Your task to perform on an android device: I am looking for a sofa in grey colour because I want to  add some furniture in my house in the  Flipkart app
Image 0: 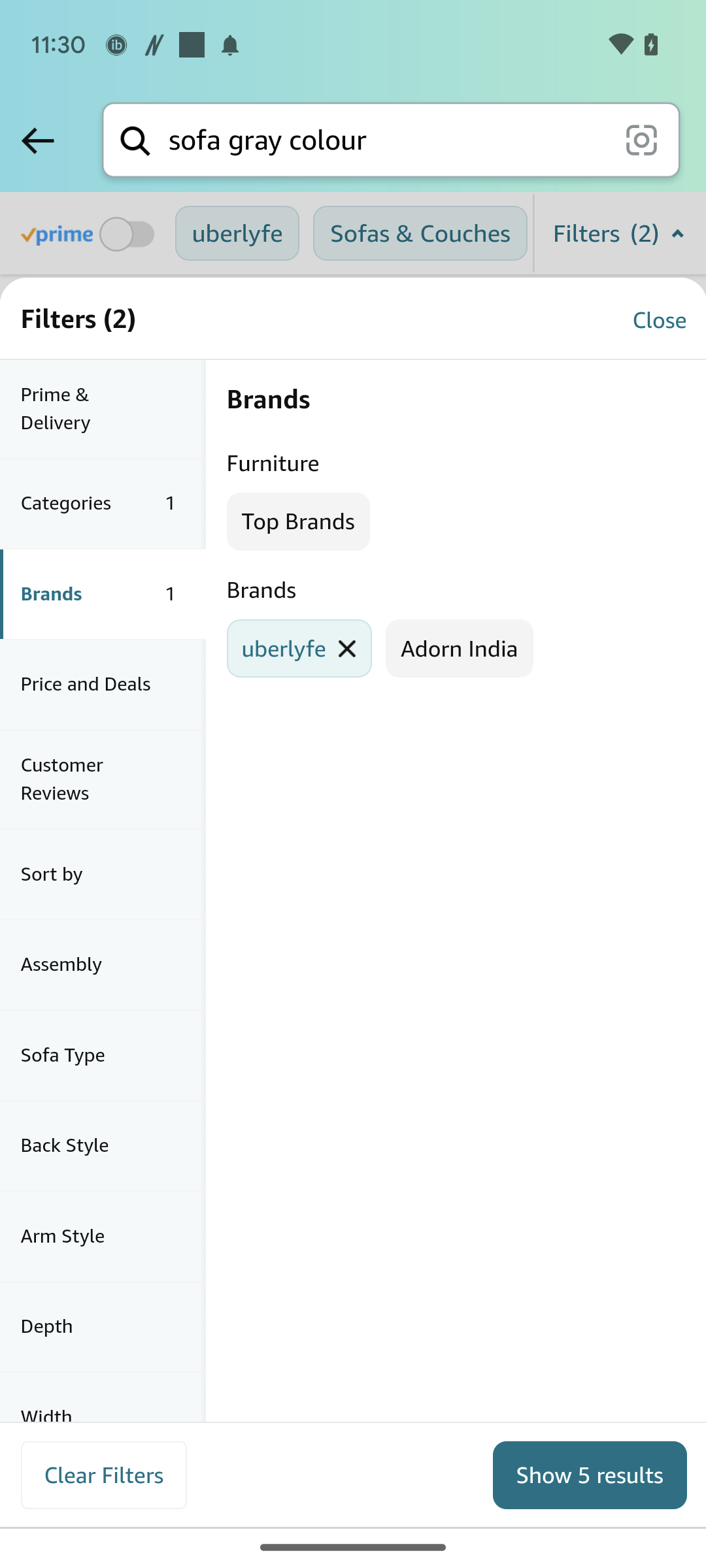
Open the Flipkart app
Step 0: open app "Flipkart"
Image 1: 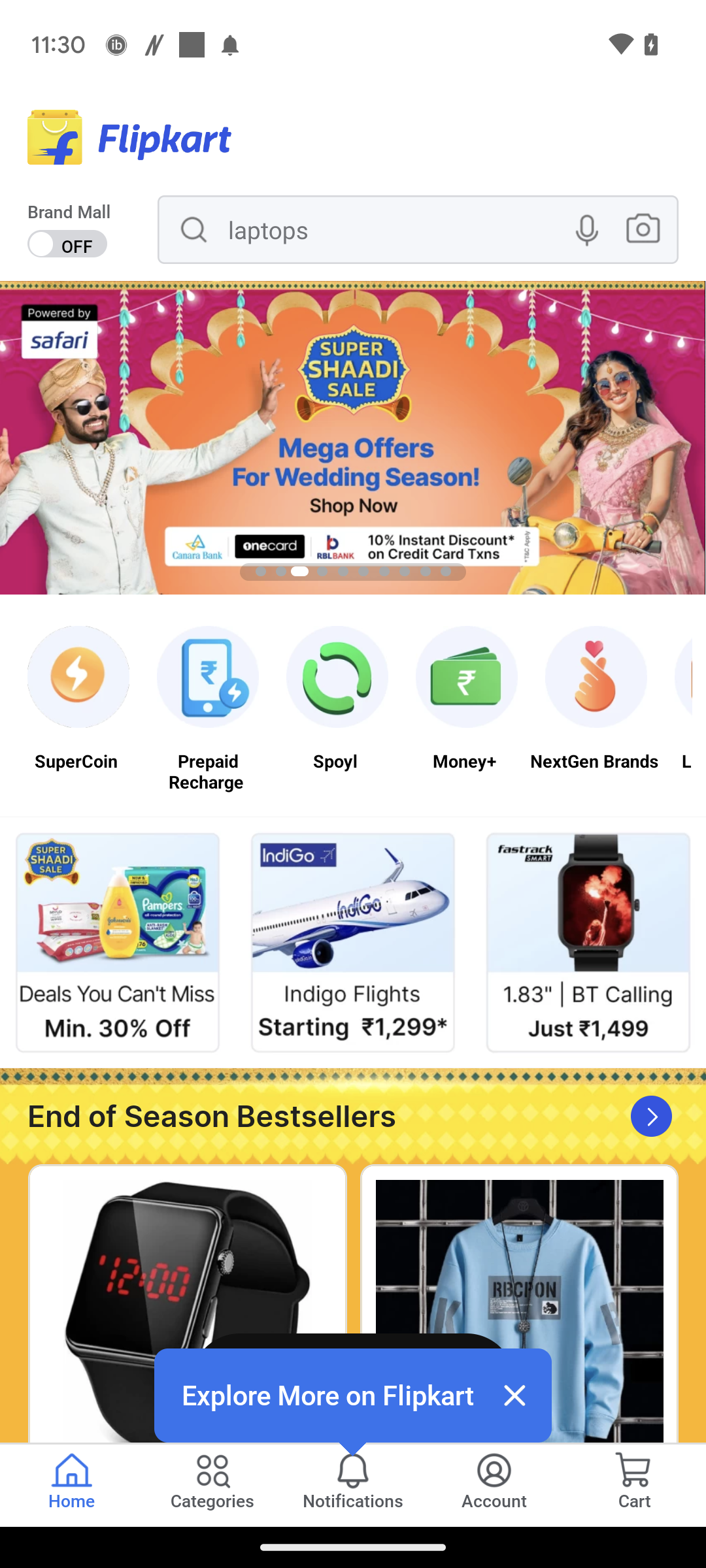
Click on the search icon
Step 1: click (373, 208)
Image 2: 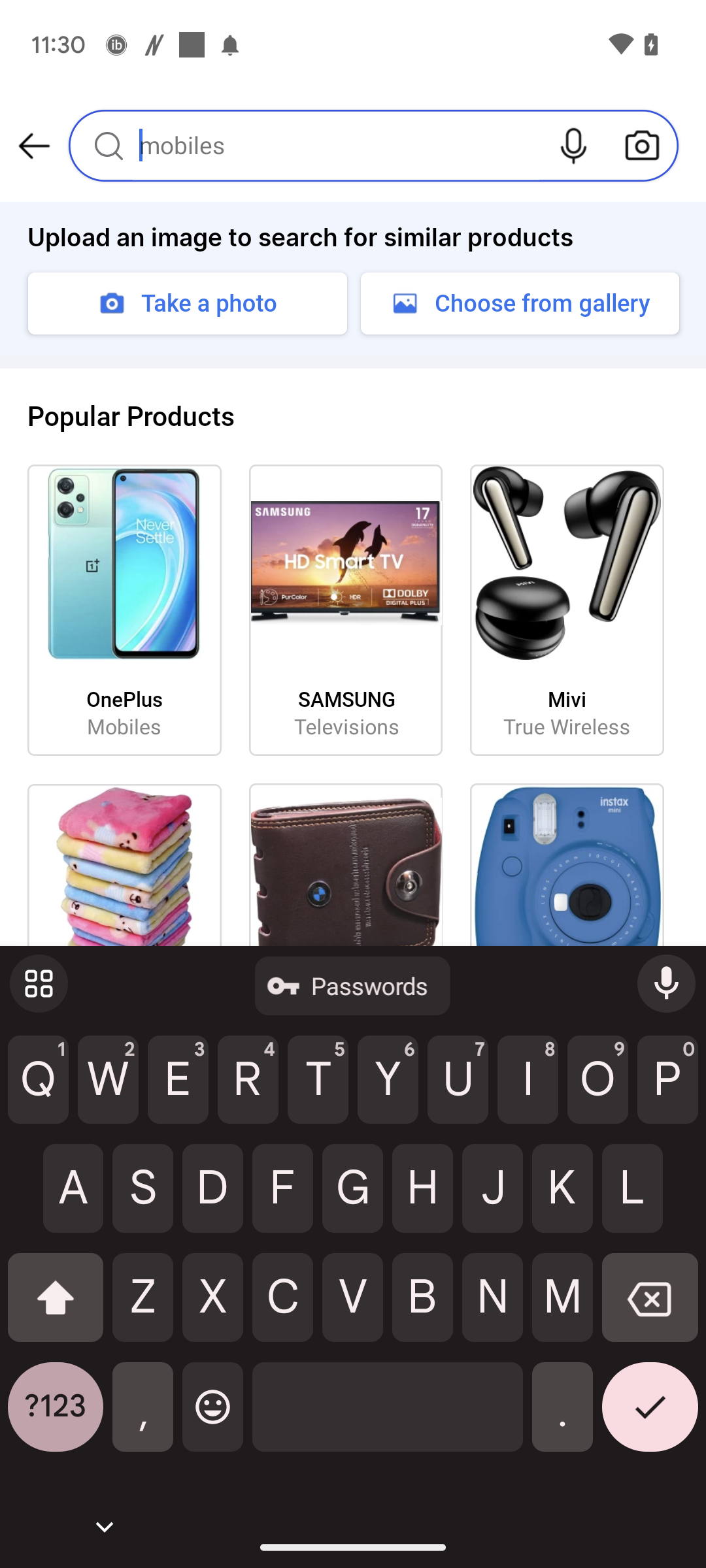
type  sofa in grey colour in search bar
Step 2: type " sofa in grey colour"
Image 3: 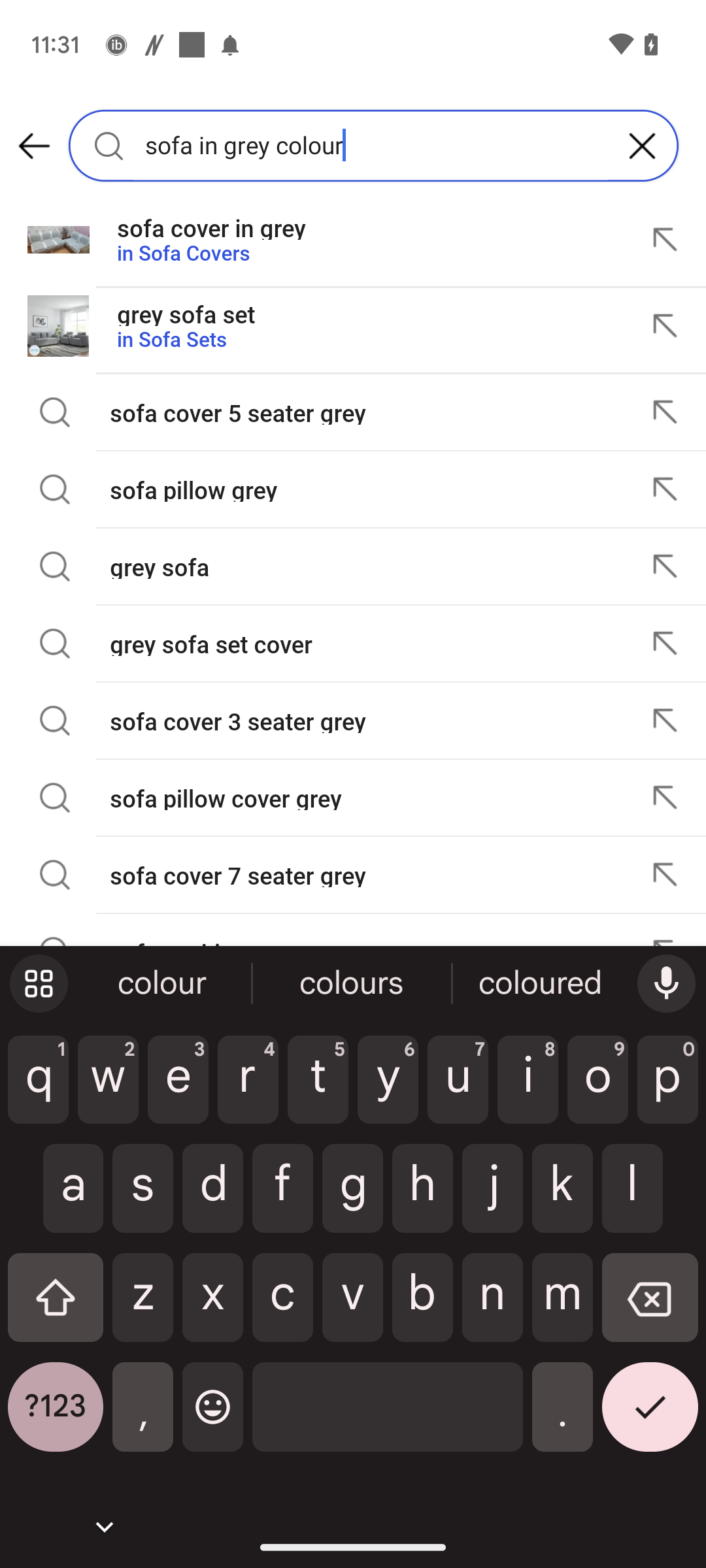
Click on the right tick key
Step 3: click (650, 1417)
Image 4: 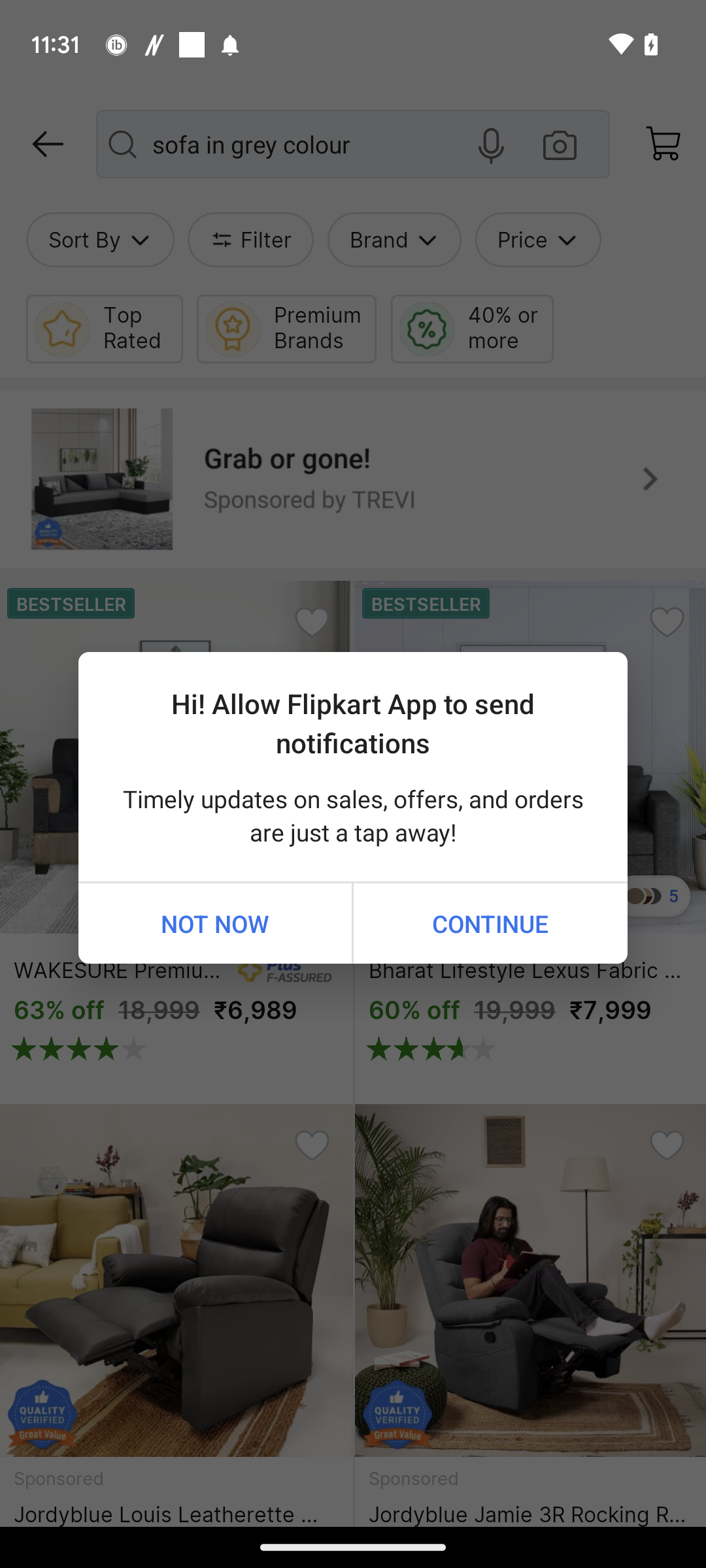
Click on the right tick key
Step 4: wait
Image 5: 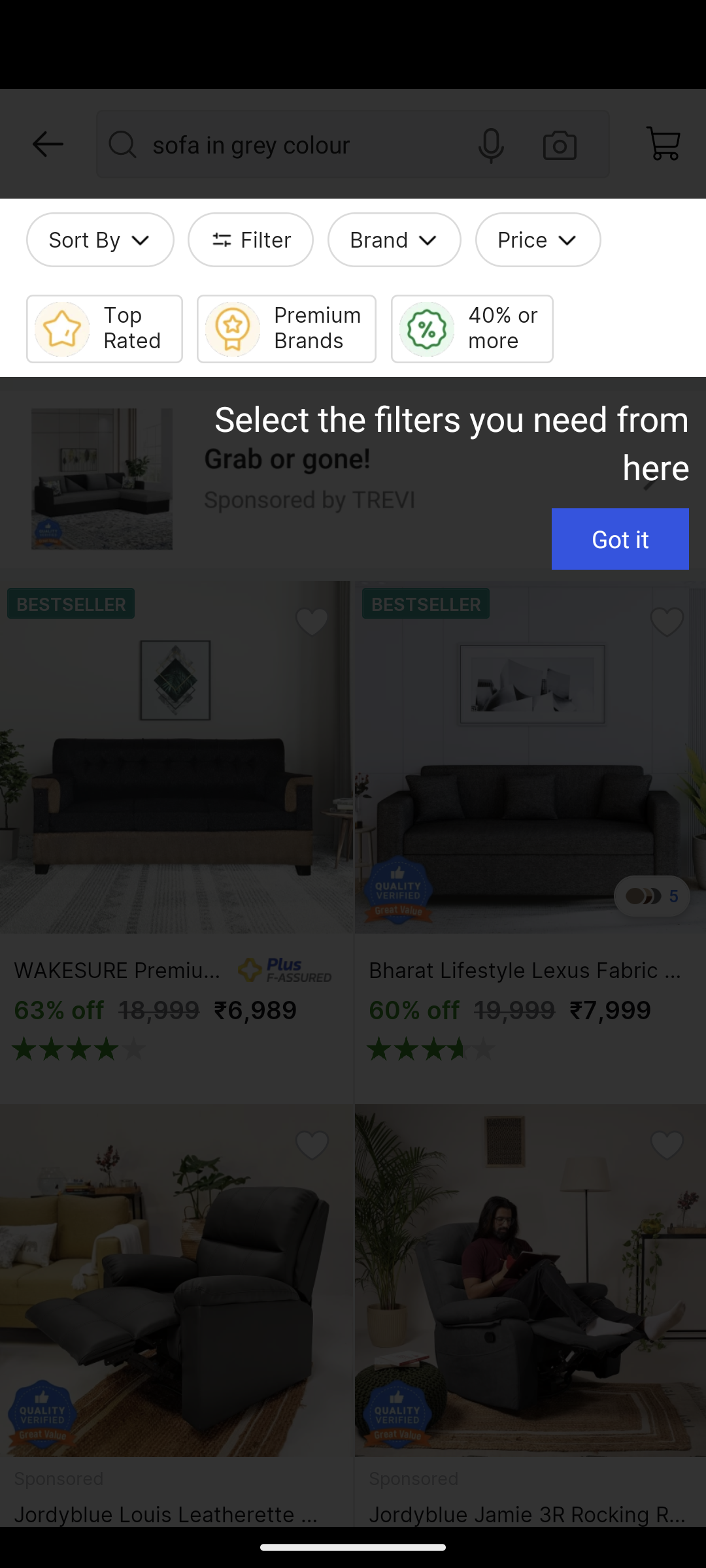
Click on the right tick key
Step 5: wait